Your task to perform on an android device: I have created a note with the title "Work apps." By mistake, I don't want to keep this note, so delete it from my Notein app.
Image 0: 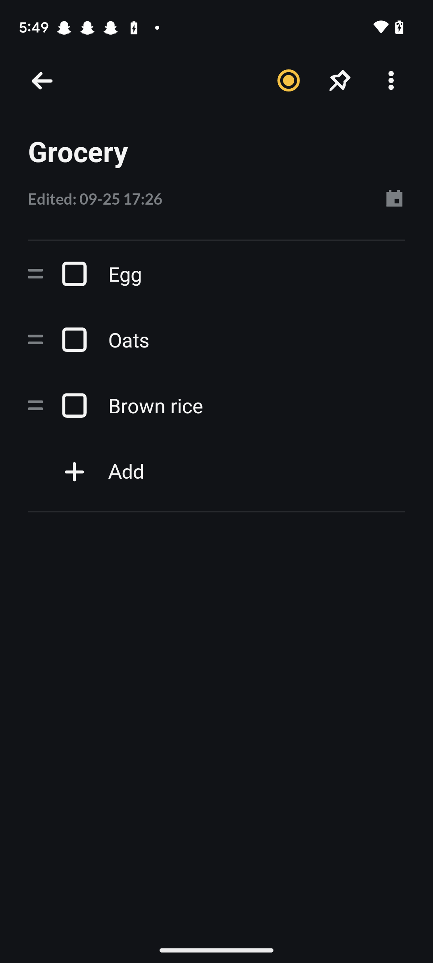
Go back to the previous page.
Step 0: press back button
Image 1: 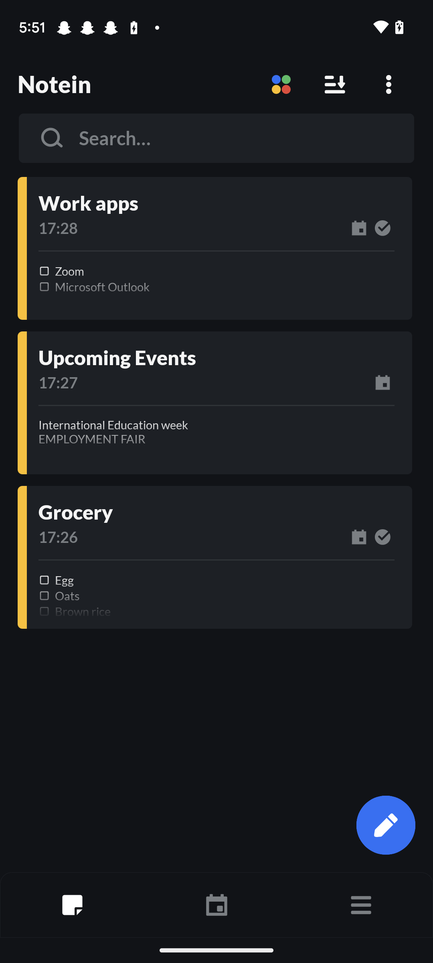
Click on the note with the title "Work apps."
Step 1: click (216, 203)
Image 2: 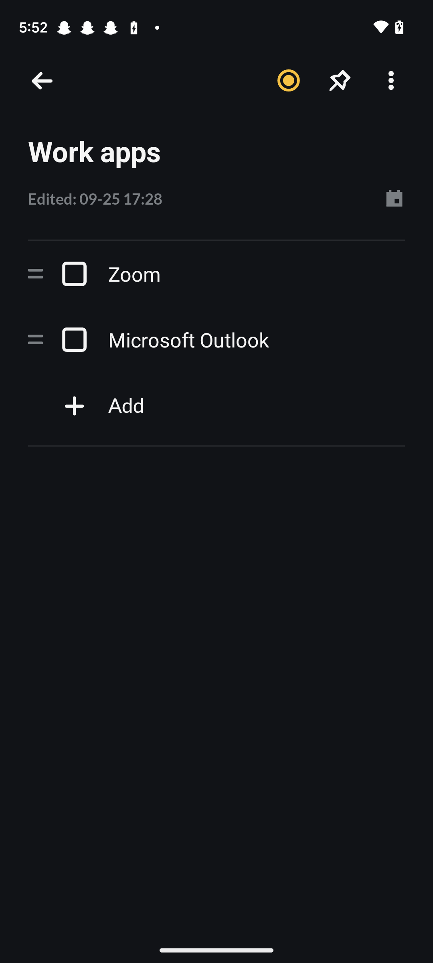
Click on the three dots at the top right corner.
Step 2: click (391, 80)